Your task to perform on an android device: I want to read The Martian - Andy Weir pdf file, so view The Martian - Andy Weir pdf file in the Adobe Acrobat app.
Image 0: 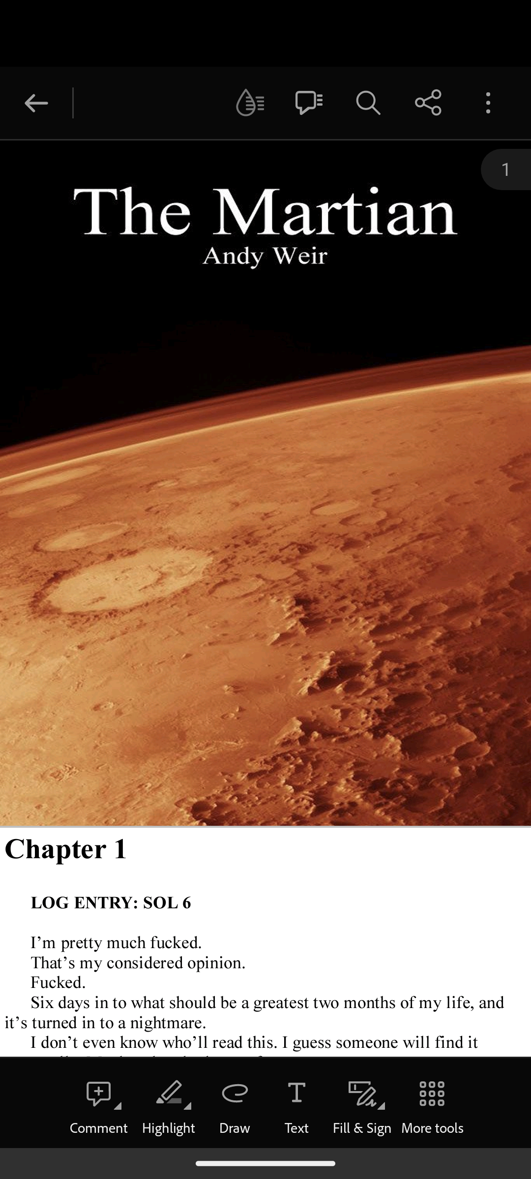
Scroll down to view next page of this pdf file.
Step 0: scroll down
Image 1: 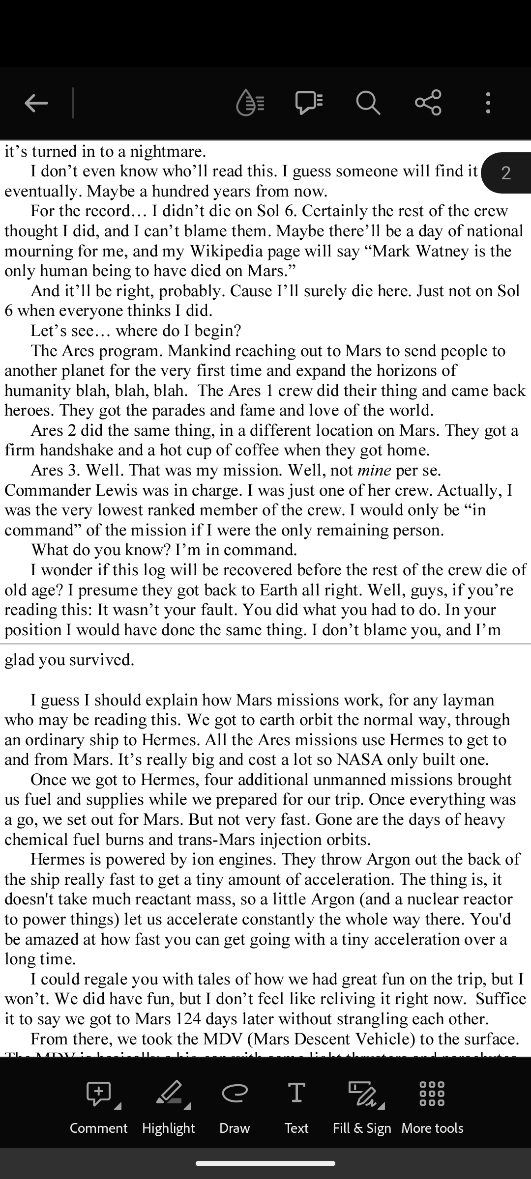
Scroll down to view next page of this pdf file.
Step 1: scroll down
Image 2: 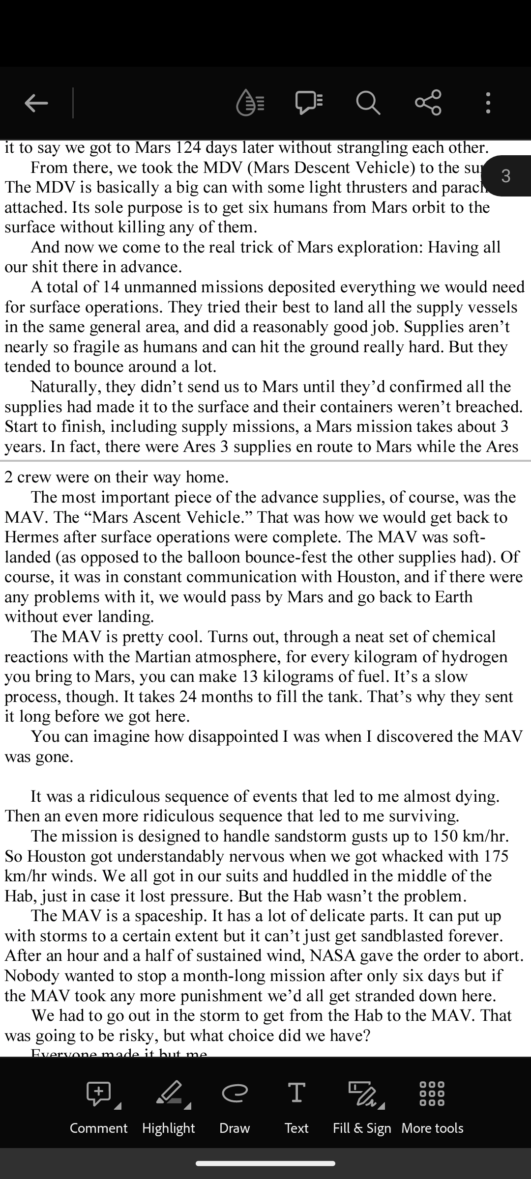
Scroll down to view next page of this pdf file.
Step 2: scroll down
Image 3: 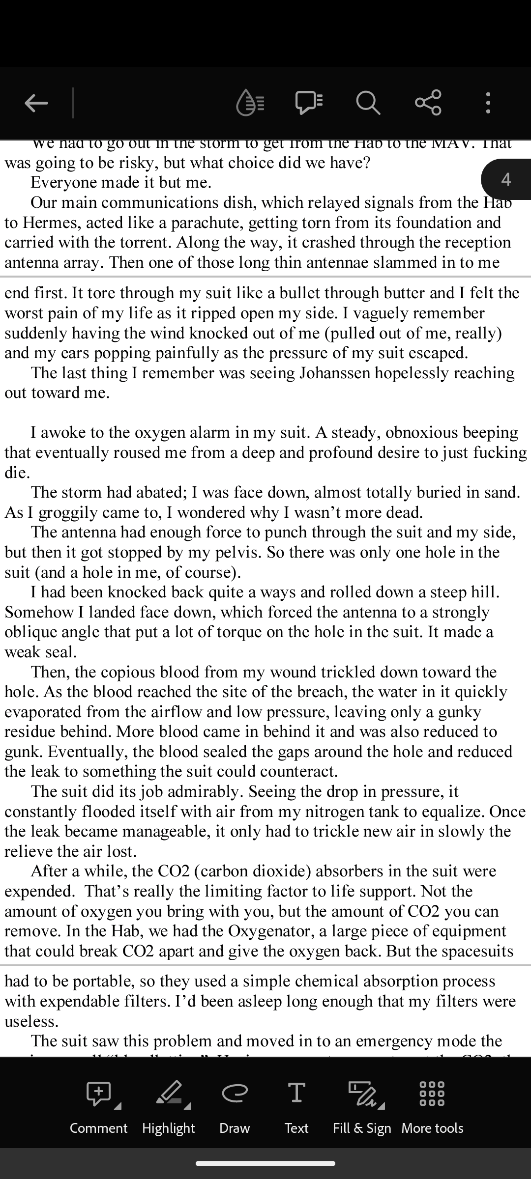
Scroll down to view next page of this pdf file.
Step 3: scroll down
Image 4: 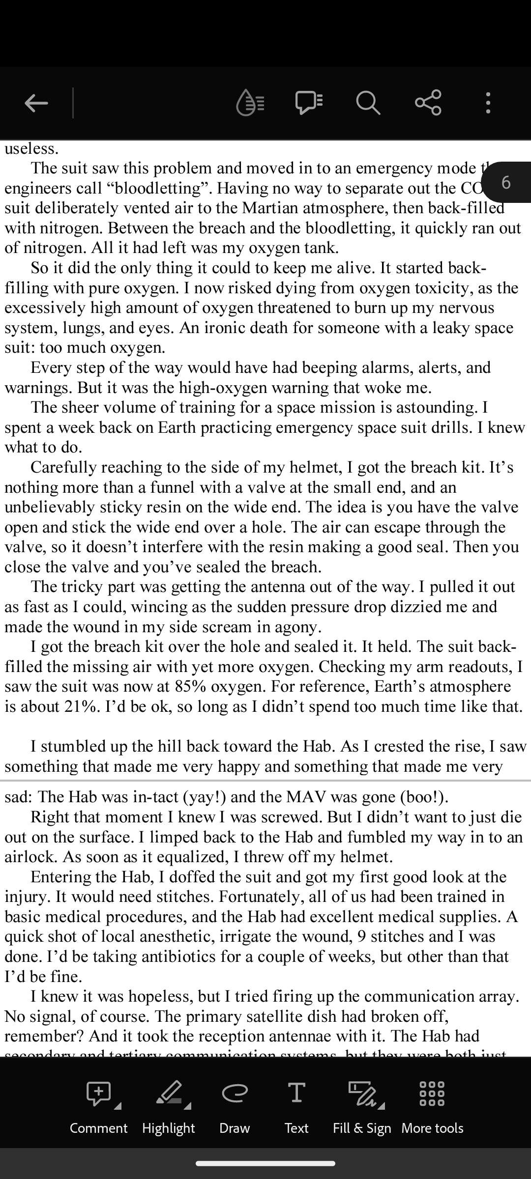
Scroll down to view next page of this pdf file.
Step 4: scroll down